Your task to perform on an android device: Go to Oxford Dictionary app & see the examples given
Image 0: 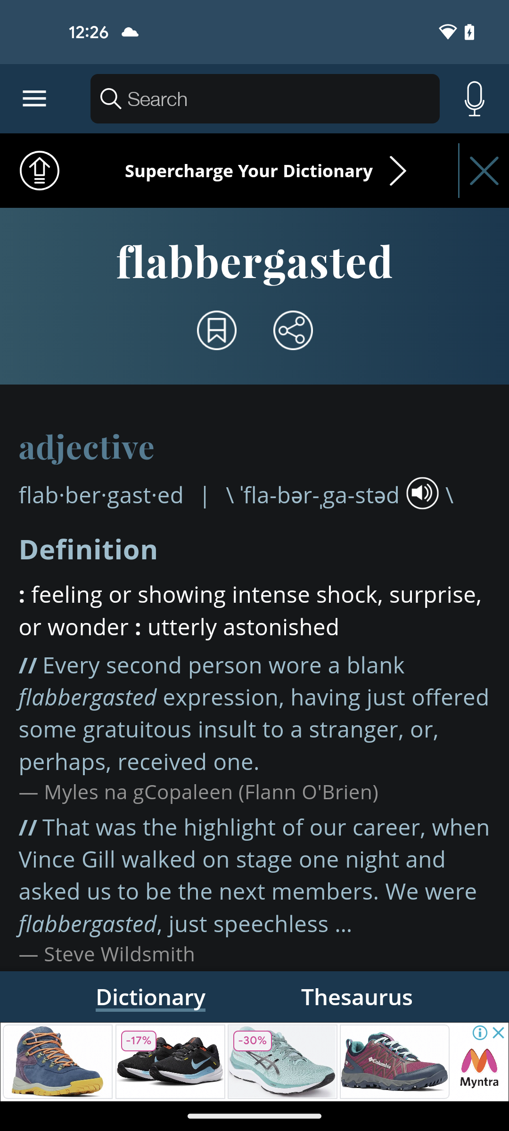
open the Oxford Dictionary app
Step 0: open app "Dictionary"
Image 1: 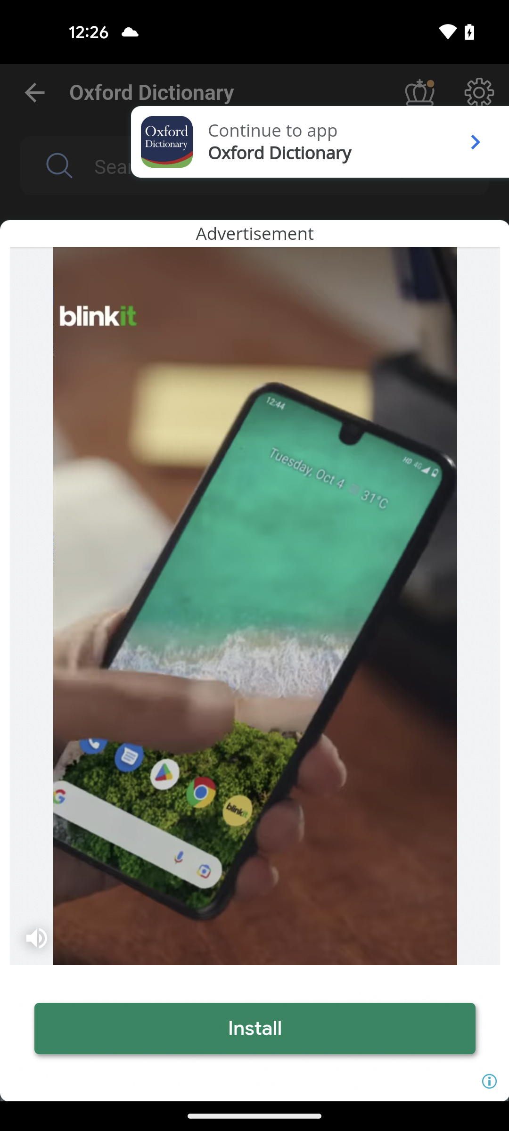
click on the arrow icon at the top right corner of the screen to skip the ad
Step 1: click (471, 139)